Your task to perform on an android device: Read reviews of men's black zipper casual joggers in the Bewakoof app
Image 0: 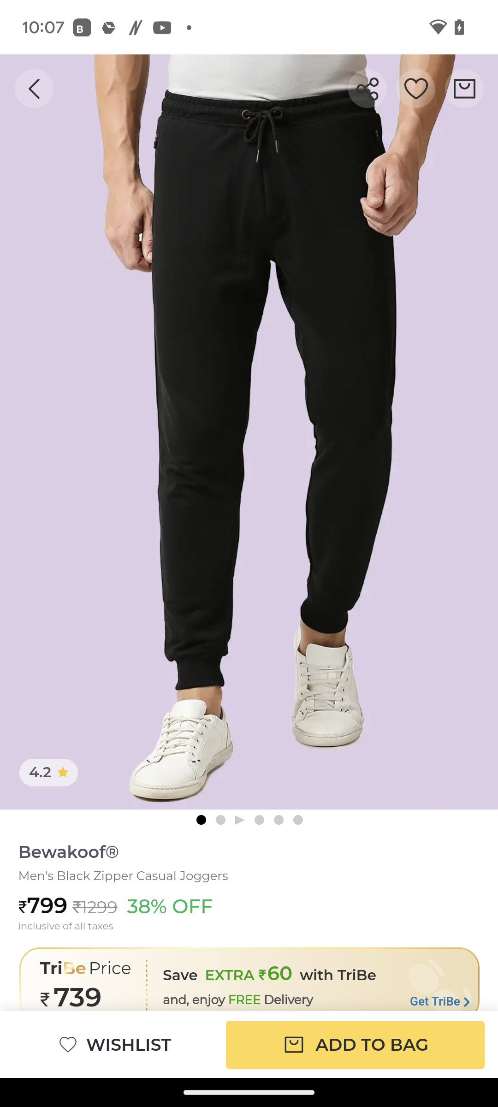
Scroll up to reviews section
Step 0: scroll down
Image 1: 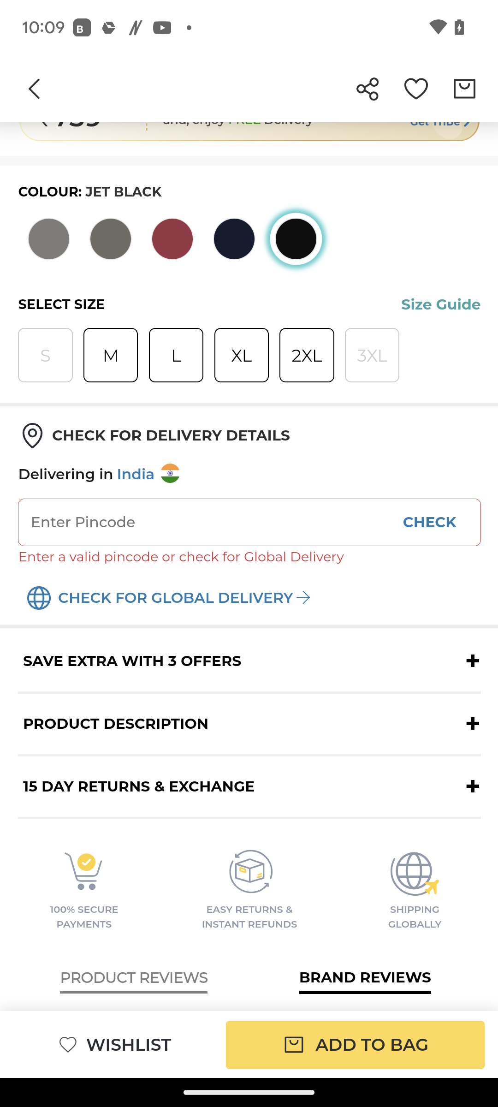
Scroll up to reviews section
Step 1: scroll down
Image 2: 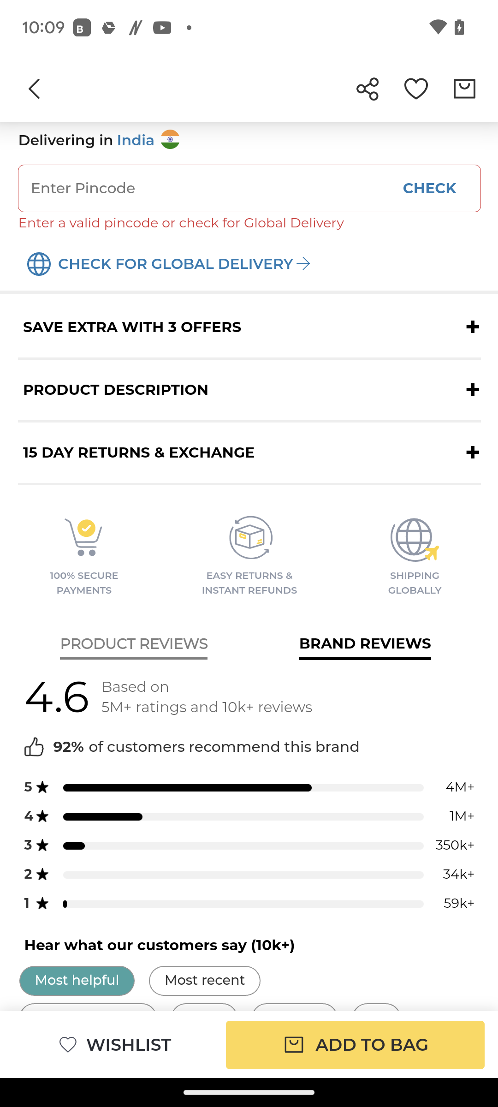
Click on product reviews on the left side of the screen
Step 2: click (133, 649)